Your task to perform on an android device: View the price and quality of 1 kg potatoes using the d mart ready app
Image 0: 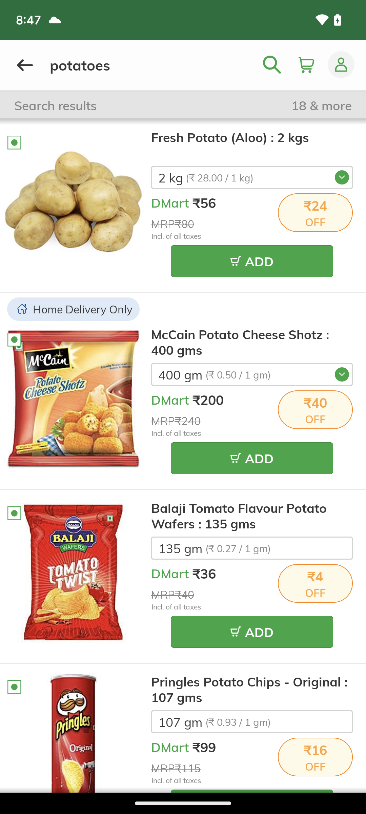
click first option (Fresh Potato) that is available in the screen to see the details of potatoes
Step 0: click (170, 202)